Your task to perform on an android device: Unstar the email from Cerebra Research as the requirement of the Clock Works location has been arrived.
Image 0: 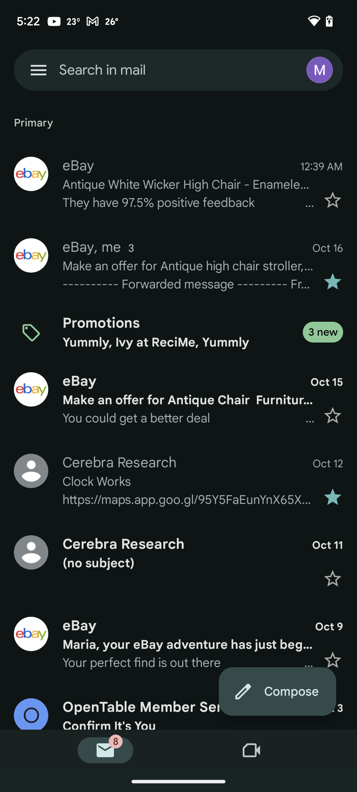
Click on the star icon of the fifth mail
Step 0: click (178, 480)